Your task to perform on an android device: My kitchen is looking a little bit messy because of the Towels lying here and there , Search for kitchen towel hooks in the DHgate app 
Image 0: 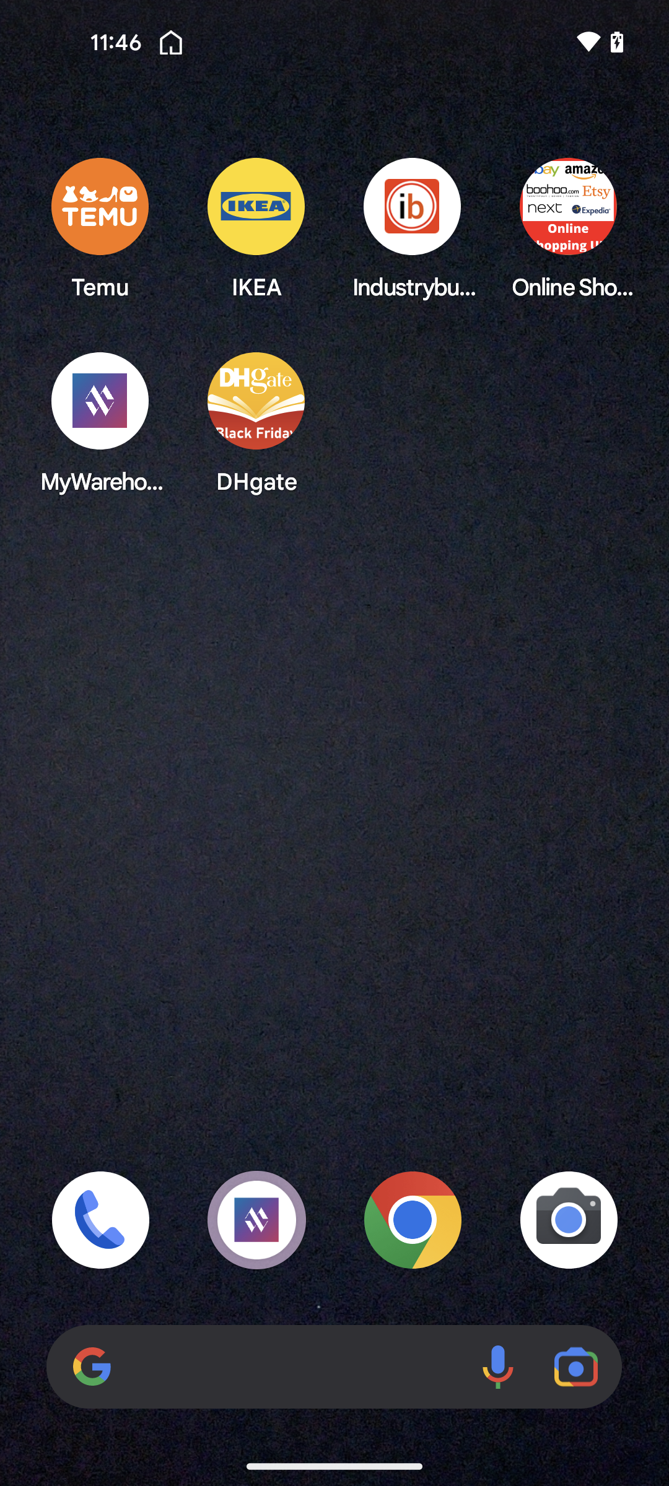
Open the DHgate app
Step 0: open app "DHgate"
Image 1: 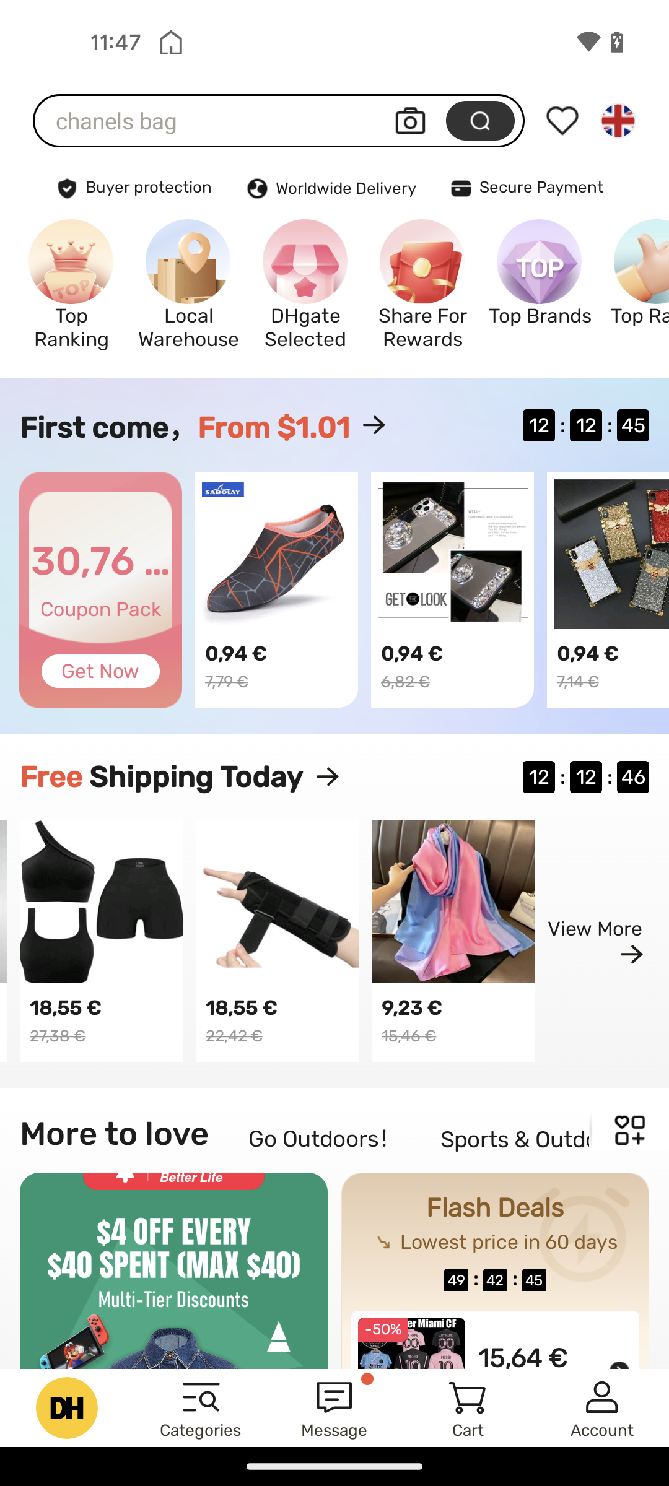
Go to the search bar at the top of the screen
Step 1: click (213, 121)
Image 2: 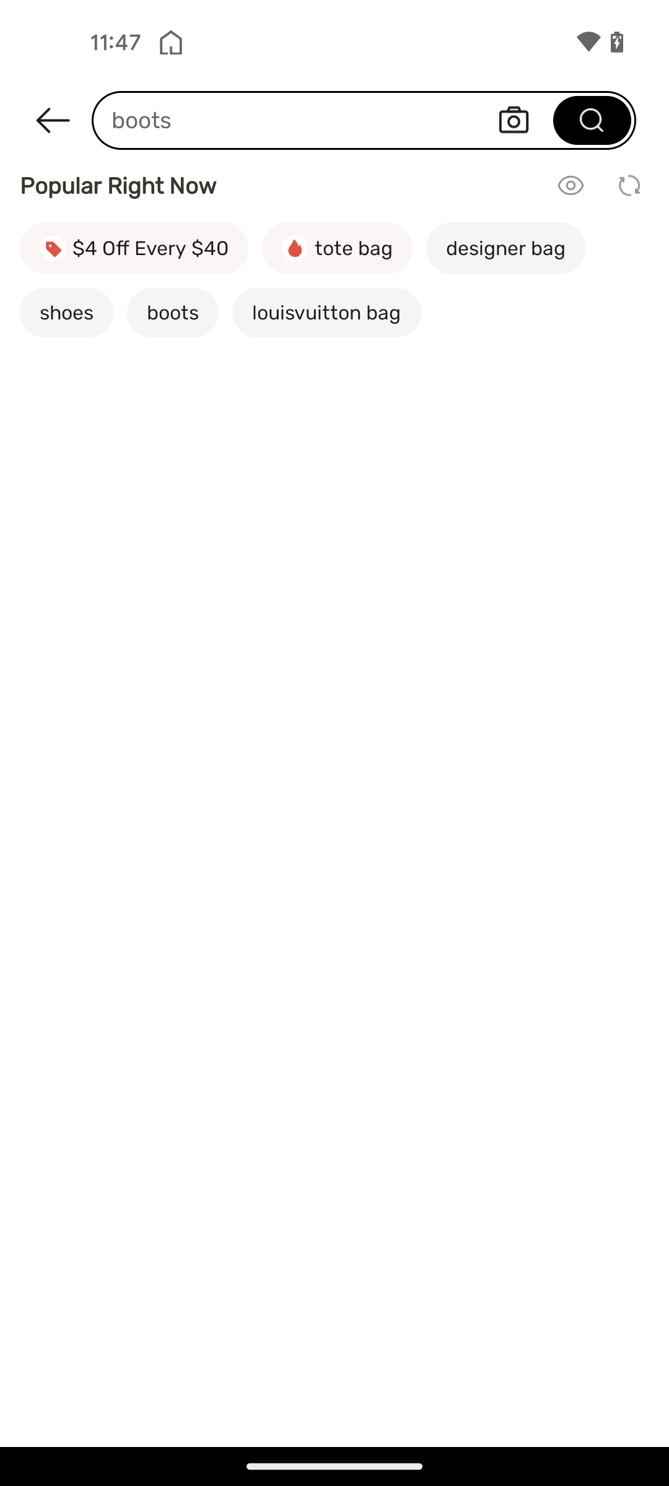
Type Kitchen Towel Hooks in the search bar
Step 2: type "Kitchen Towel Hooks"
Image 3: 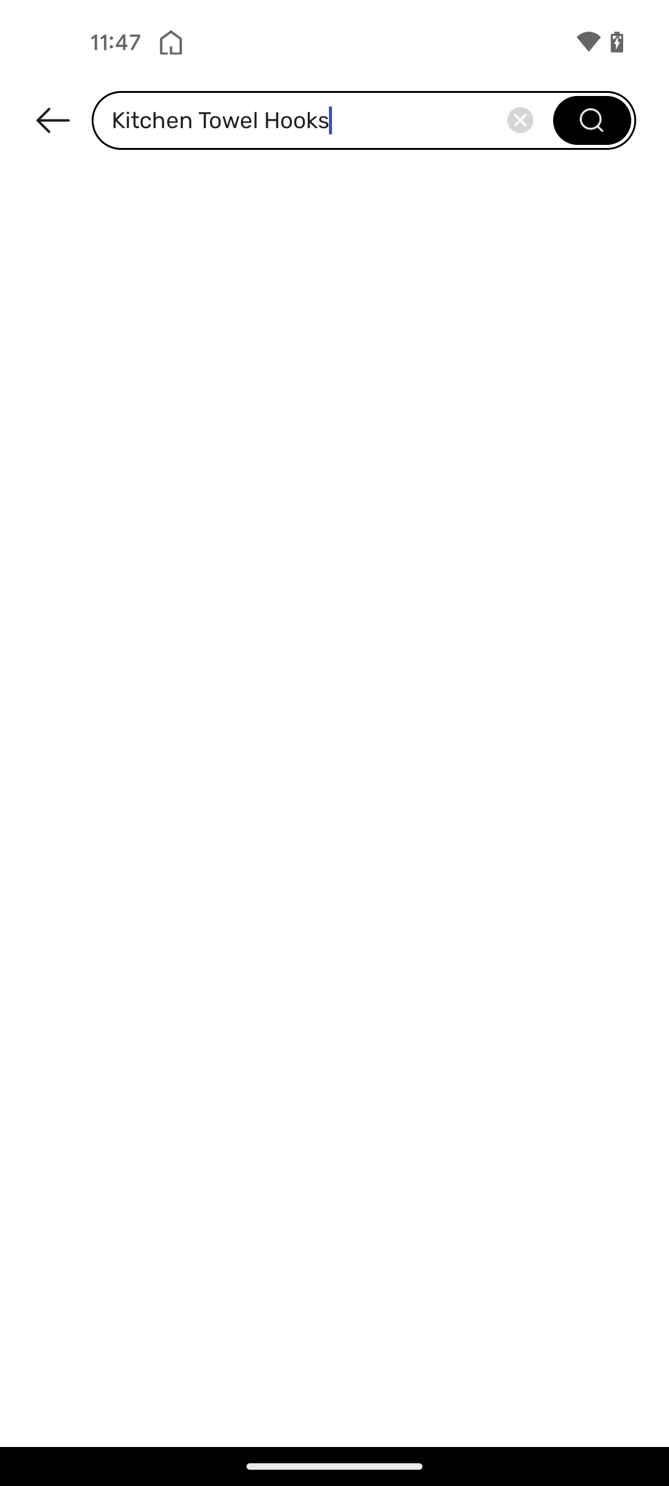
Click on the search icon at the top right corner of the screen
Step 3: click (364, 120)